Your task to perform on an android device: Open the Google Tasks app and move the counselling Session to the work list.
Image 0: 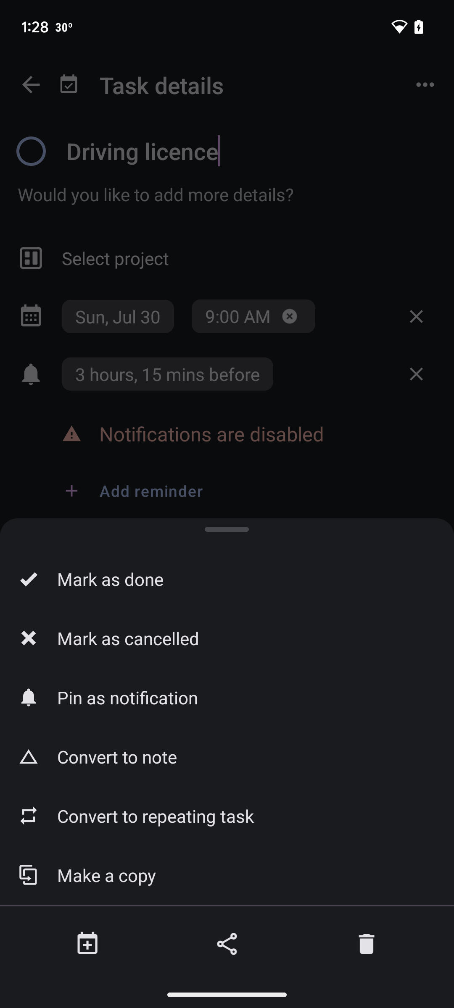
Open the Google Tasks app
Step 0: open app "Tasks"
Image 1: 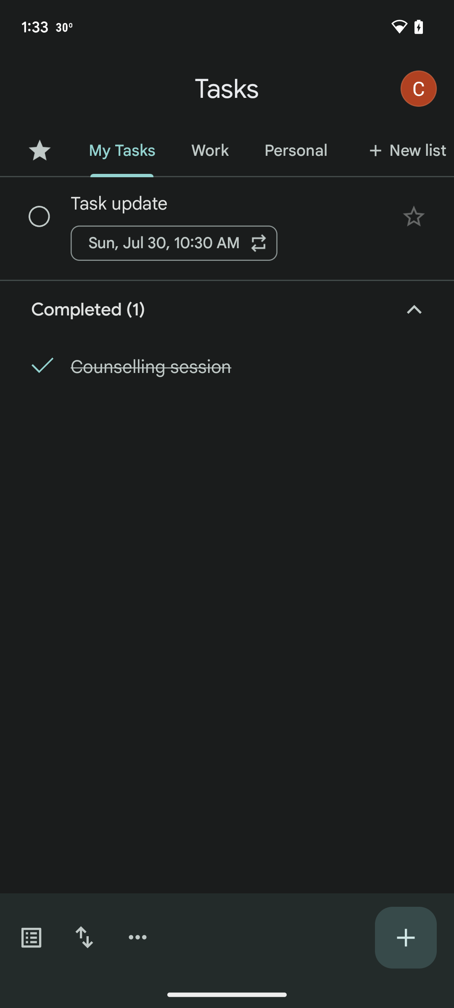
Click on the counselling Session task
Step 1: click (260, 367)
Image 2: 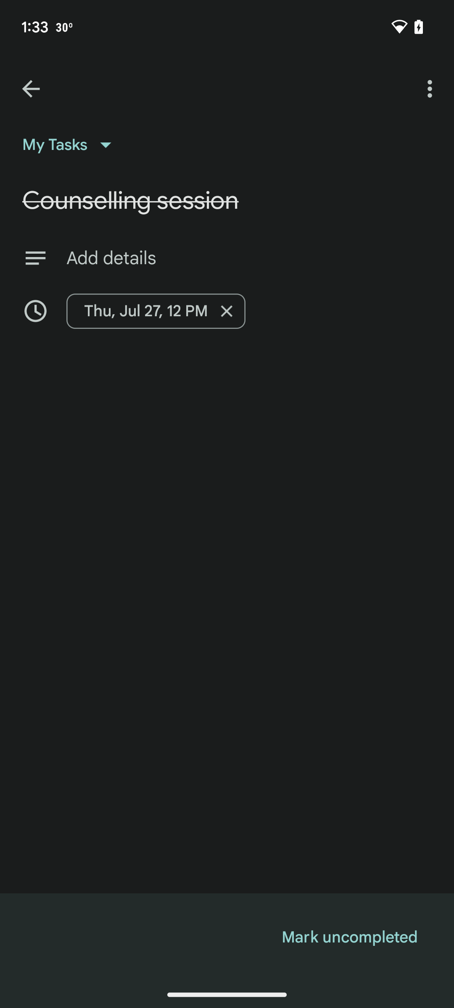
Click on the my tasks dropdown
Step 2: click (71, 144)
Image 3: 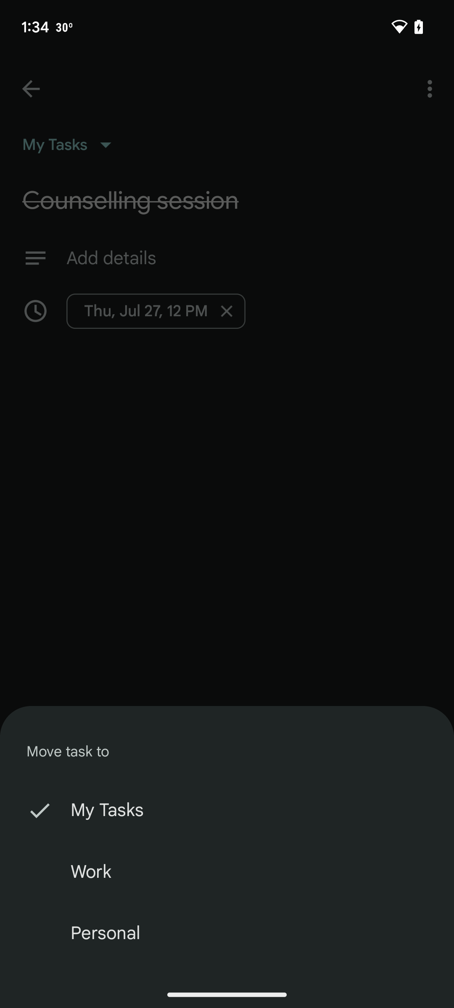
Click on the work option
Step 3: click (249, 872)